Your task to perform on an android device: In the contacts+ app, show the contact list.
Image 0: 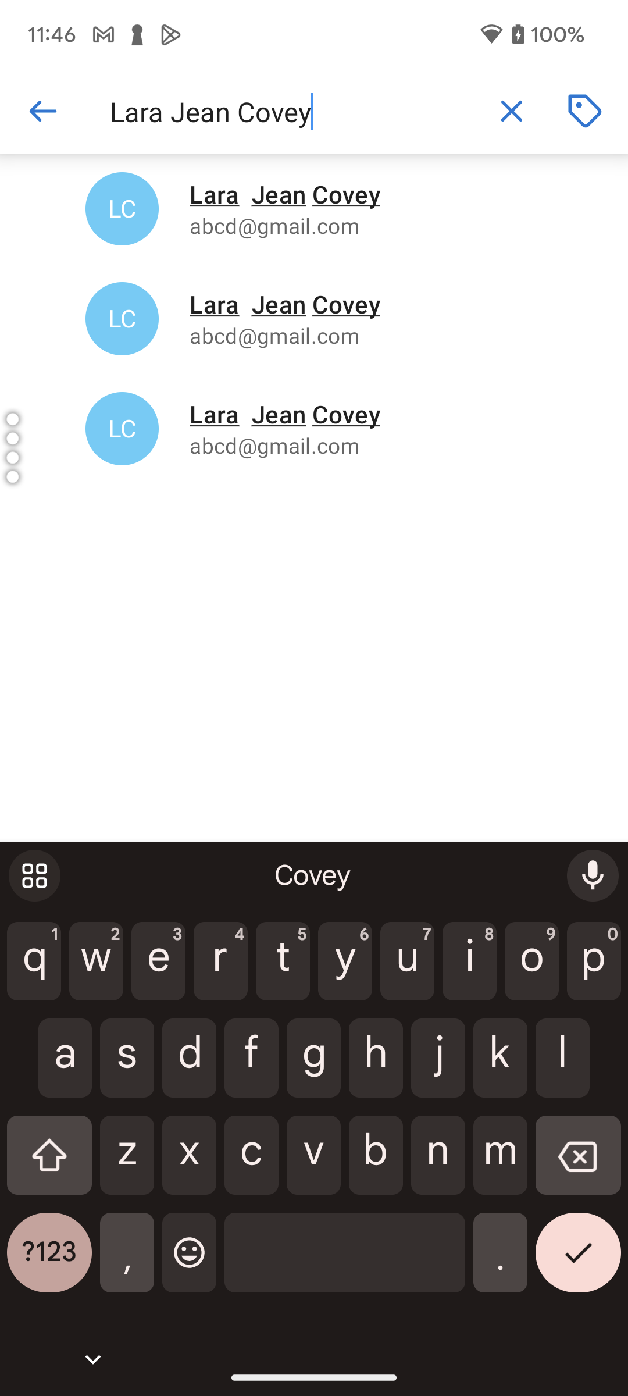
Click on the arrow on the left side of the search bar.
Step 0: click (26, 101)
Image 1: 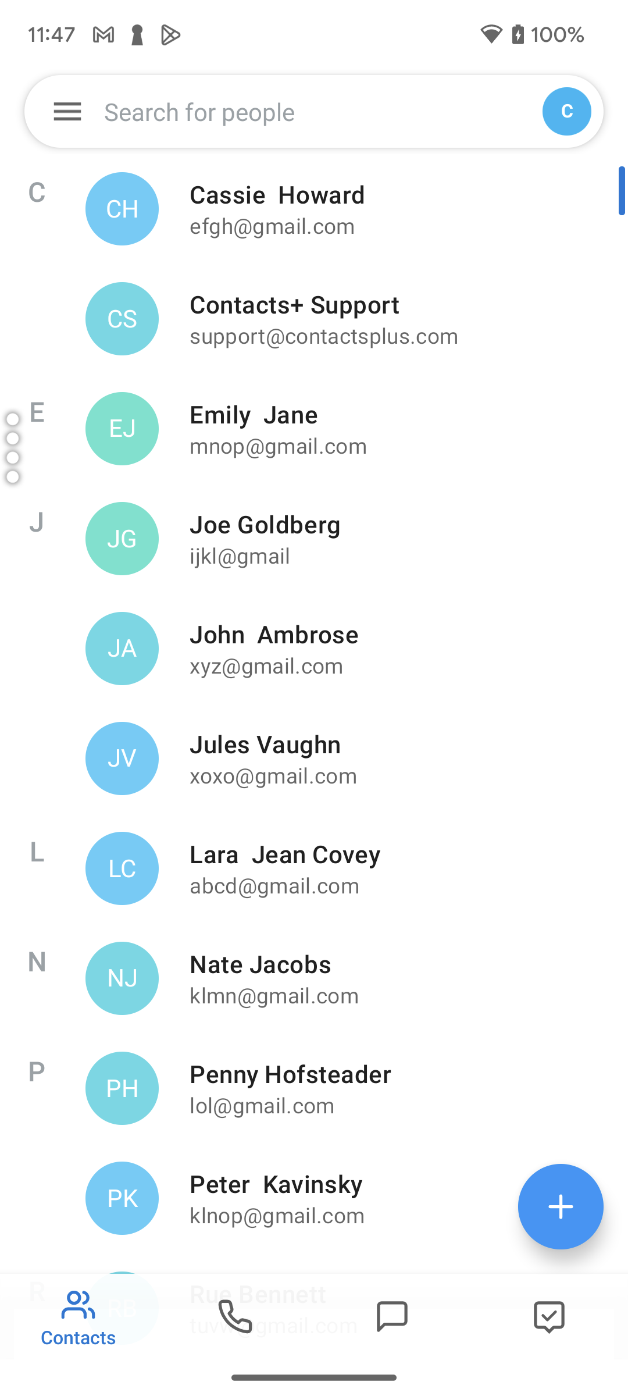
Scroll up on the screen.
Step 1: scroll down